Your task to perform on an android device: I like this channel content. Follow this Fiuseppe Infantino channel in the Dailymotion app
Image 0: 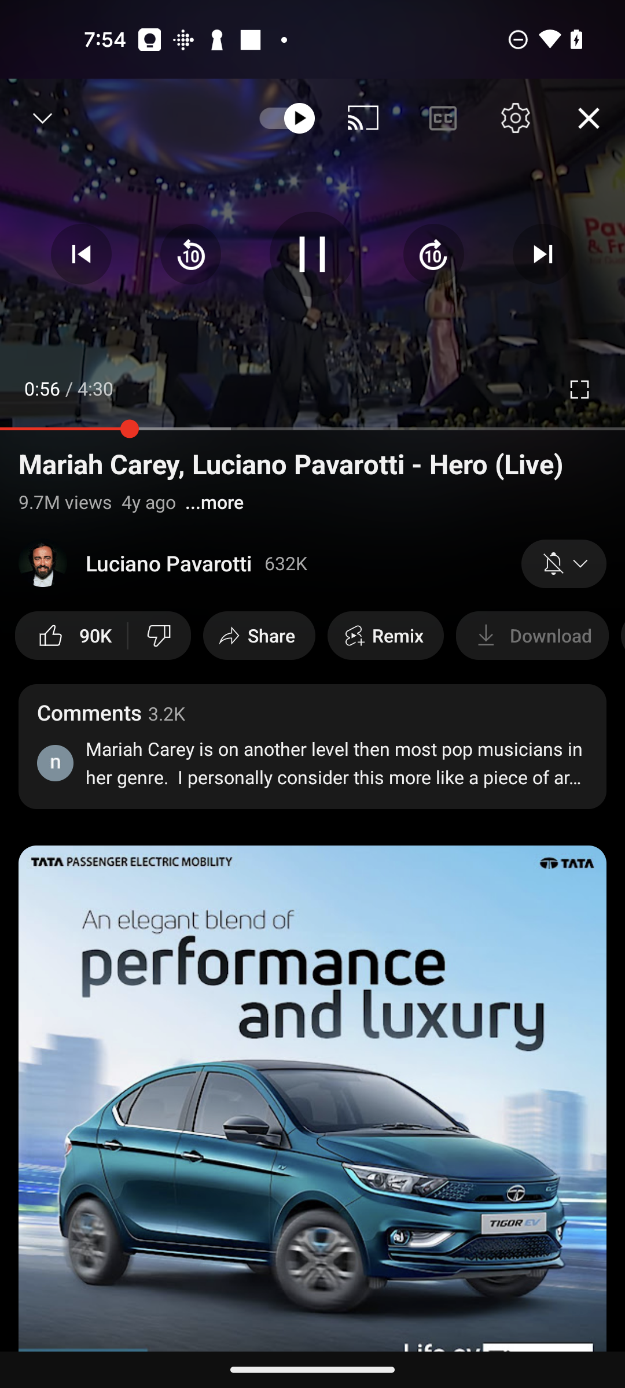
Open the Dailymotion app
Step 0: open app "Dailymotion"
Image 1: 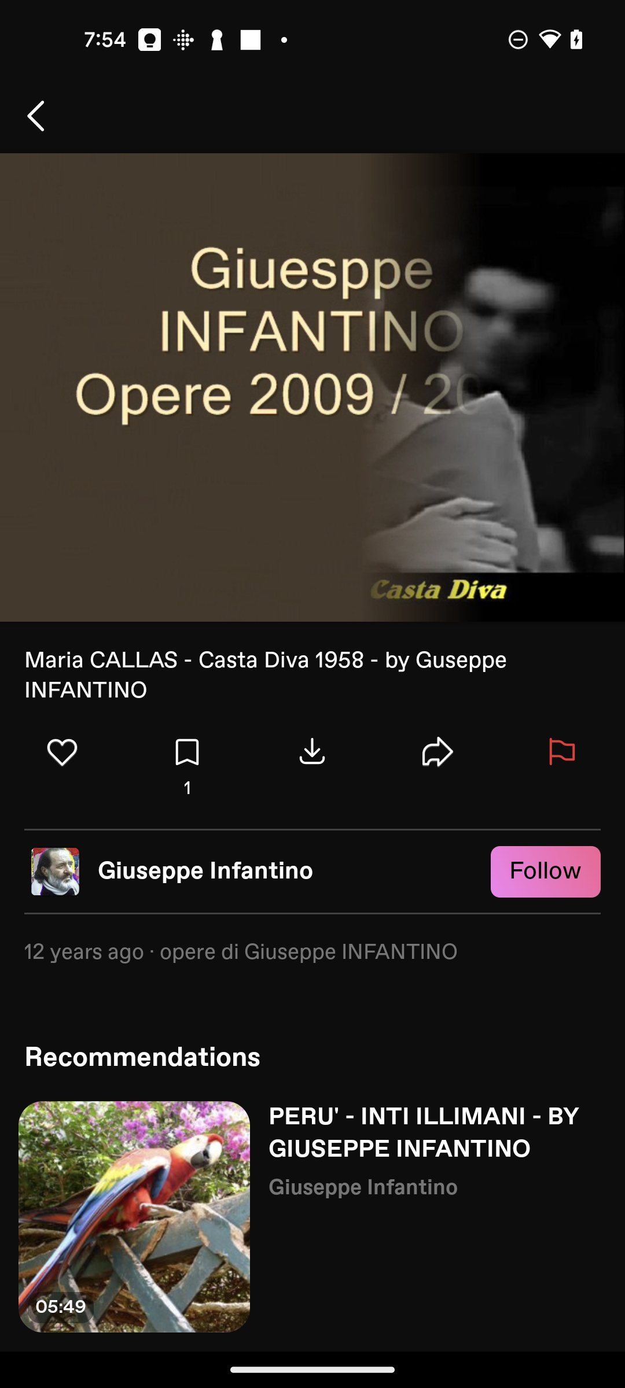
Click on the Follow button at the right of the screen
Step 1: click (545, 872)